Your task to perform on an android device: Open Google Drive app and Share Mountain View.jpg file to dbwscratch.test.id10@gmail.com
Image 0: 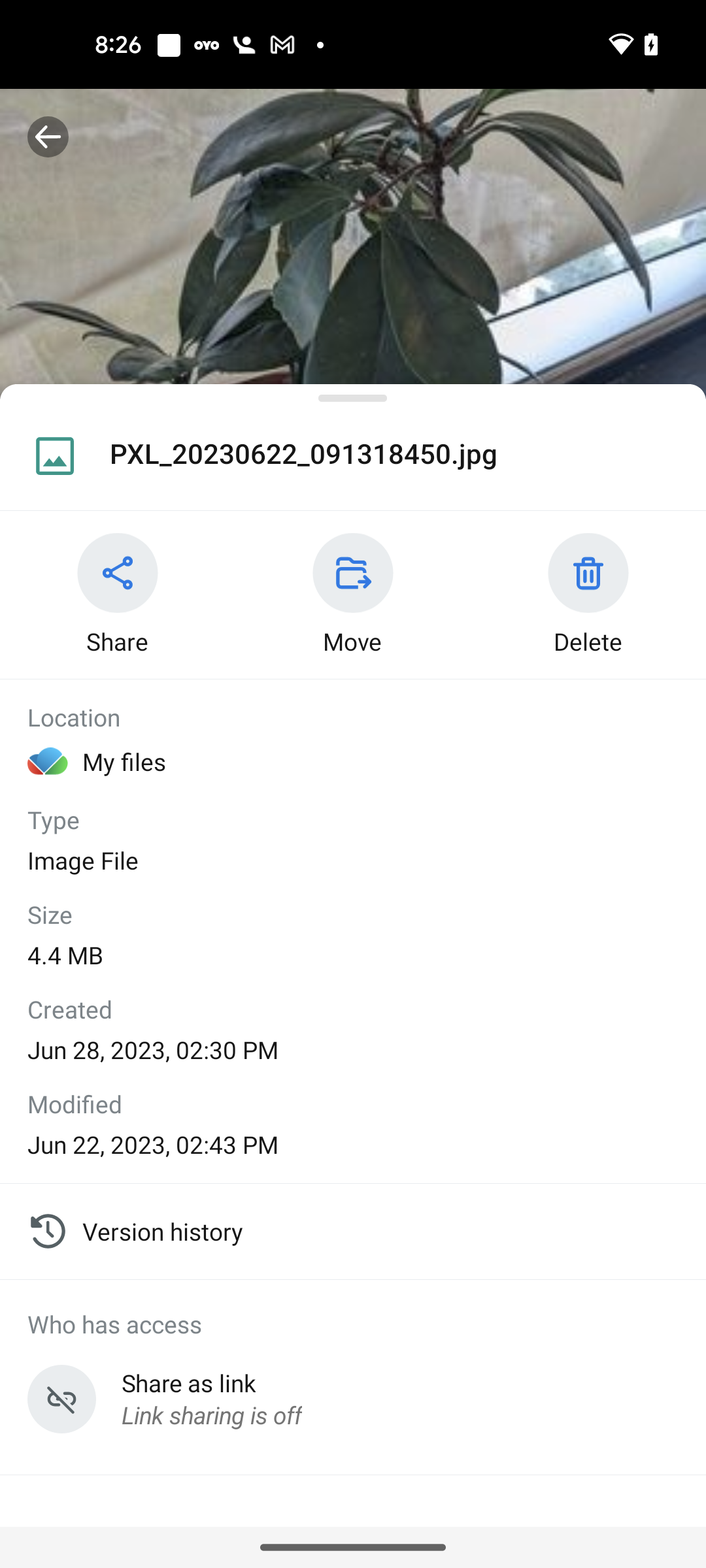
Open Google Drive app
Step 0: open app "Drive"
Image 2: 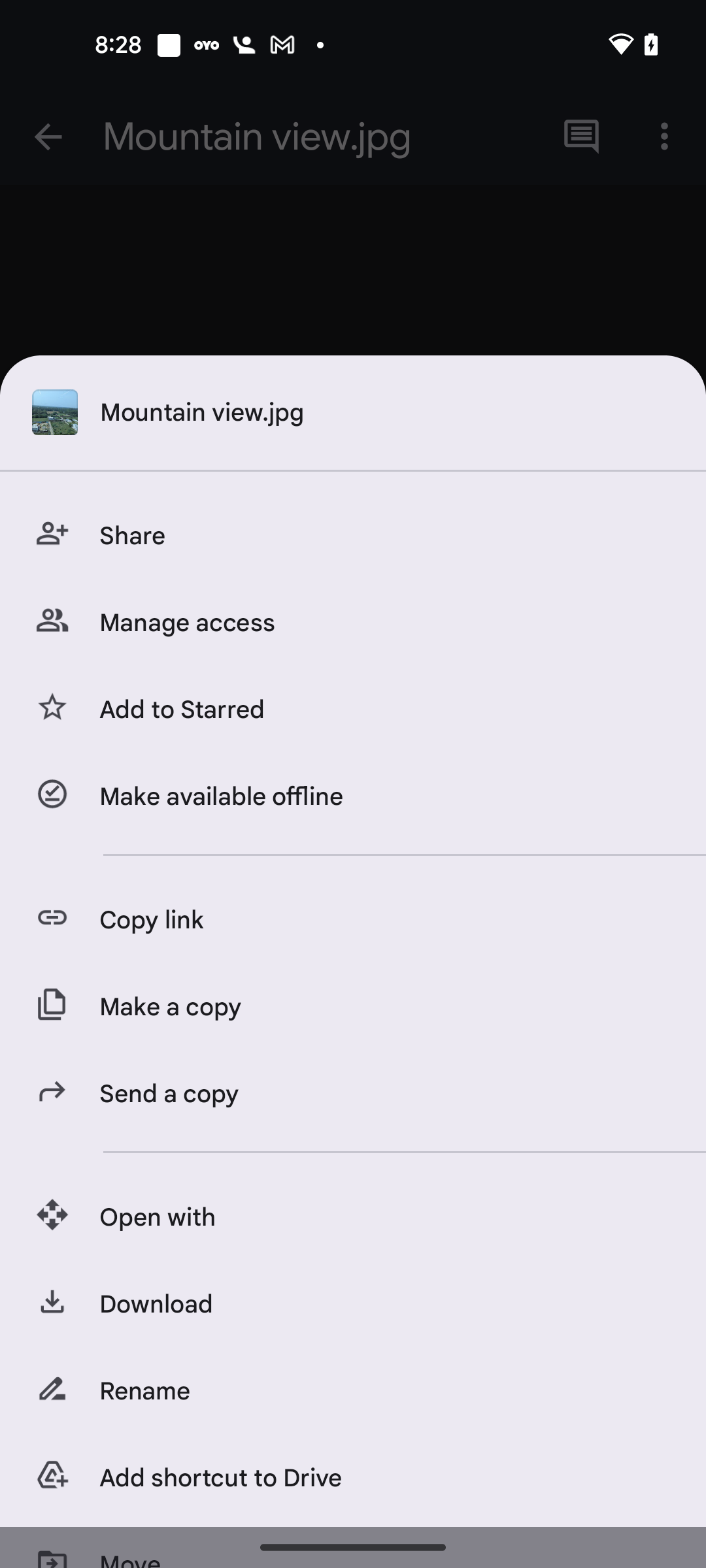
Click on the share option
Step 2: click (382, 536)
Image 3: 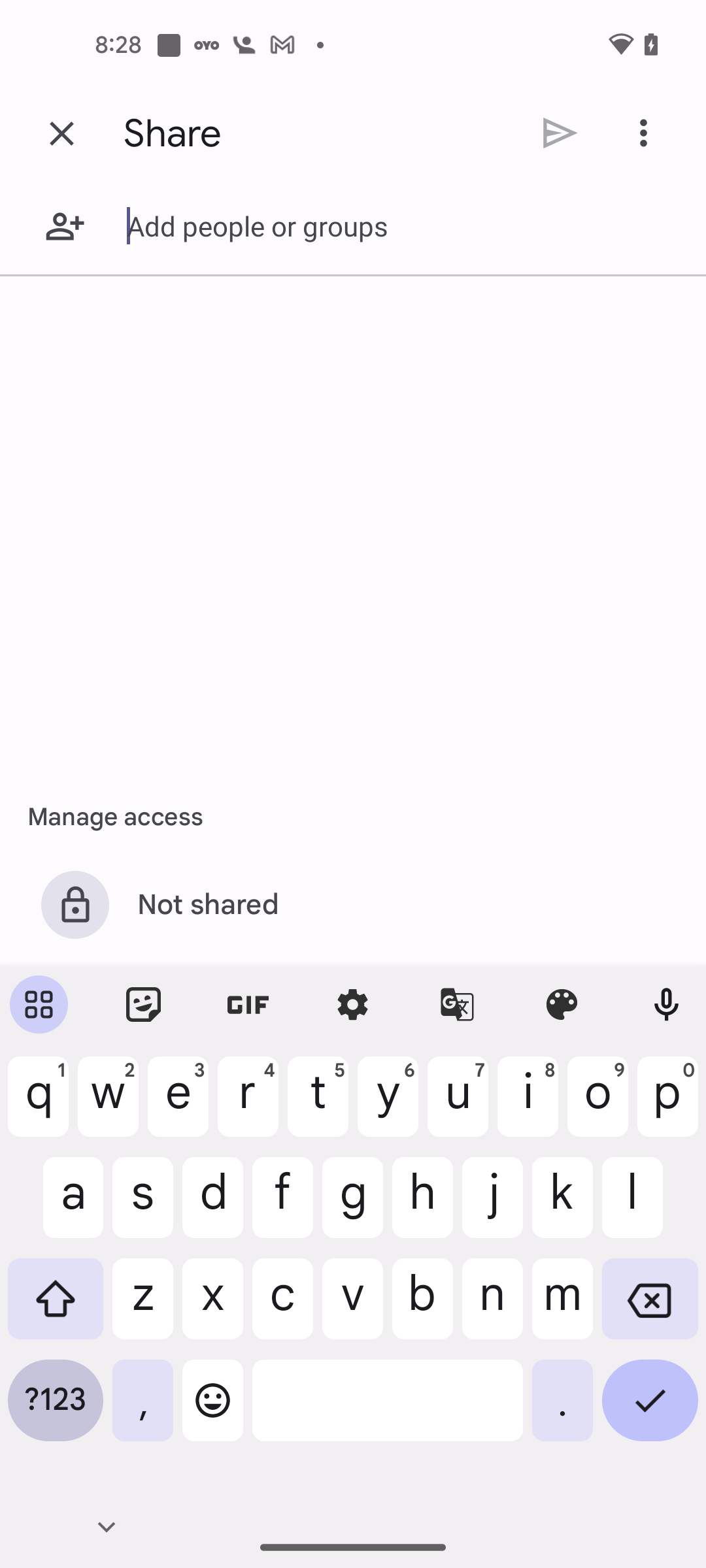
Enter the email id dbwscratch.test.id10@gmail.com
Step 3: type "dbwscratch.test.id10@gmail.com"
Image 4: 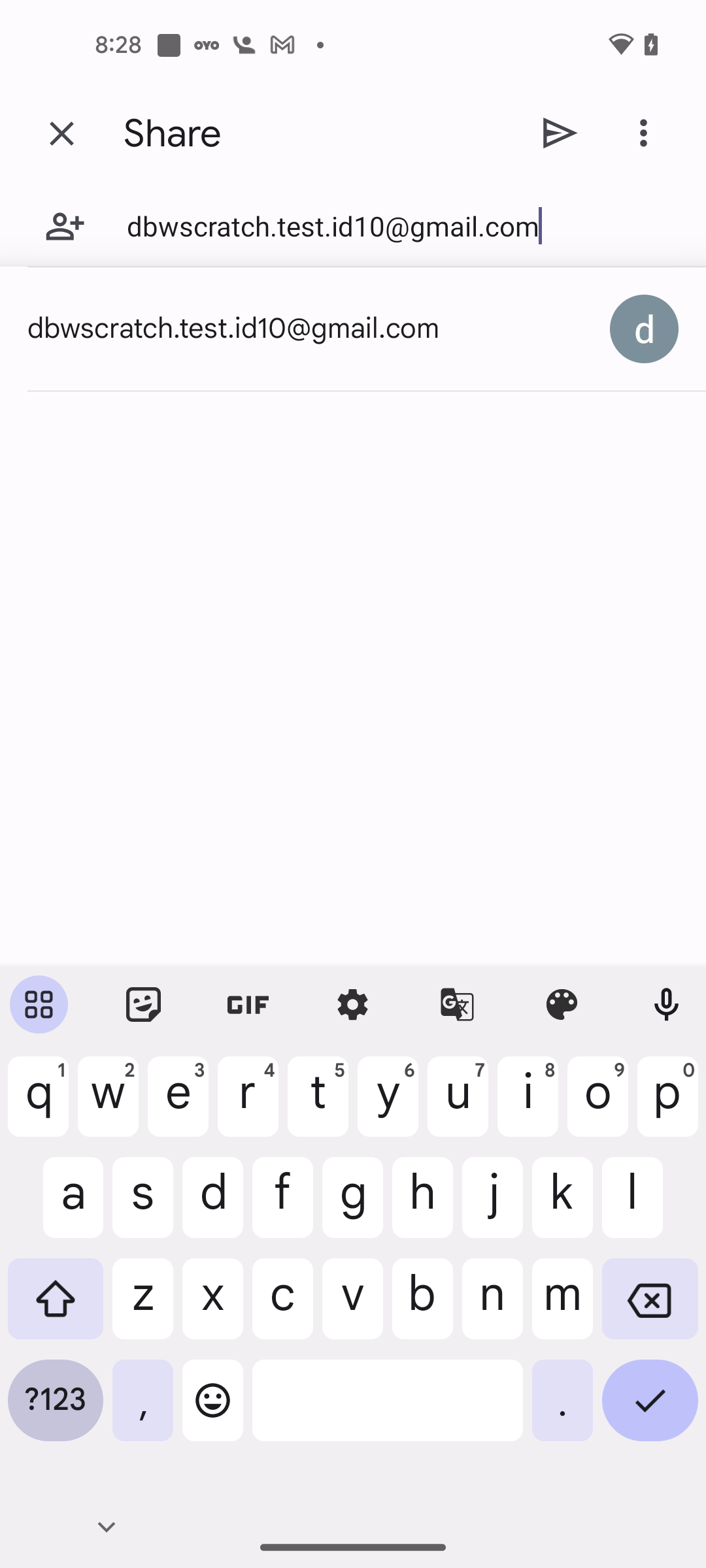
Click on the dbwscratch.test.id10@gmail.com email id suggestion
Step 4: click (308, 329)
Image 5: 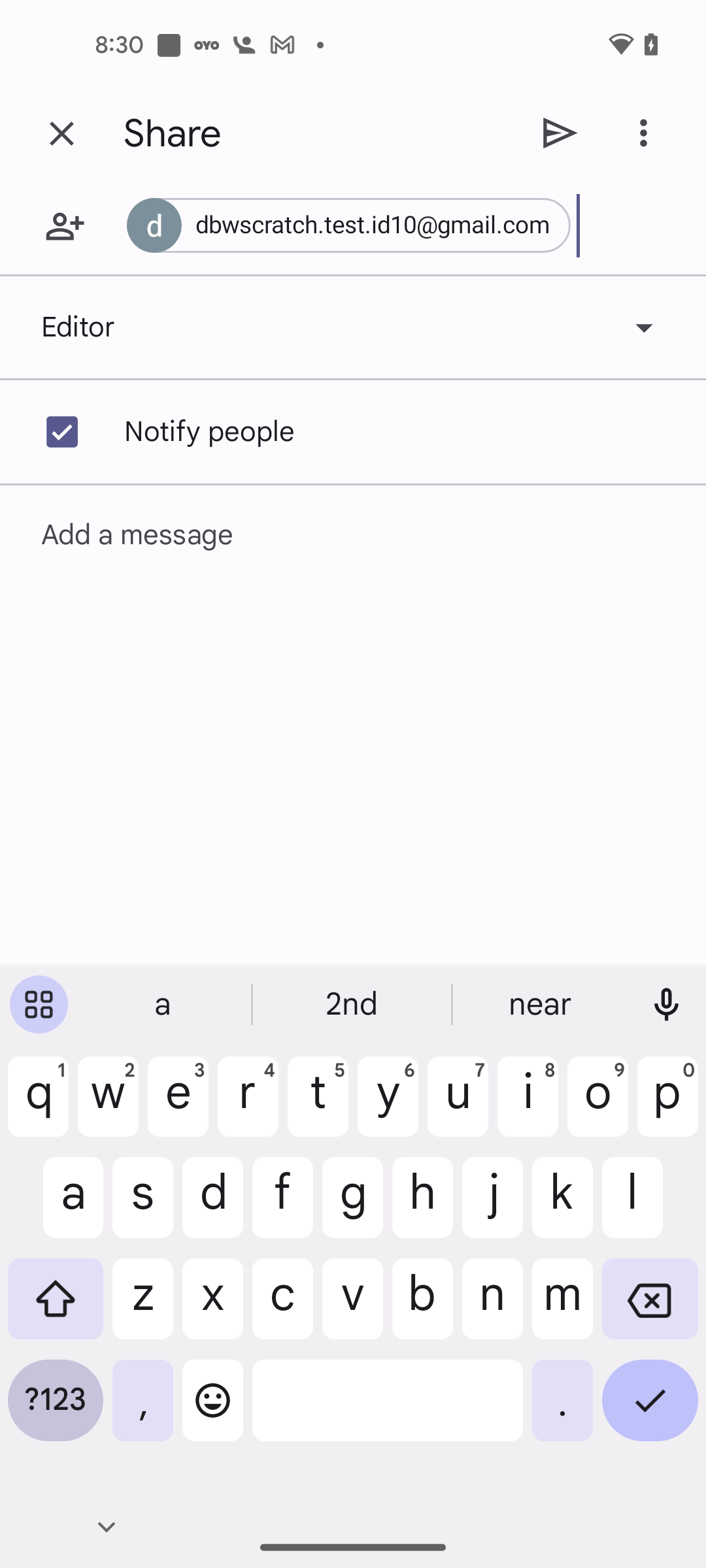
Click on the send icon at the top of the screen
Step 5: click (560, 133)
Image 6: 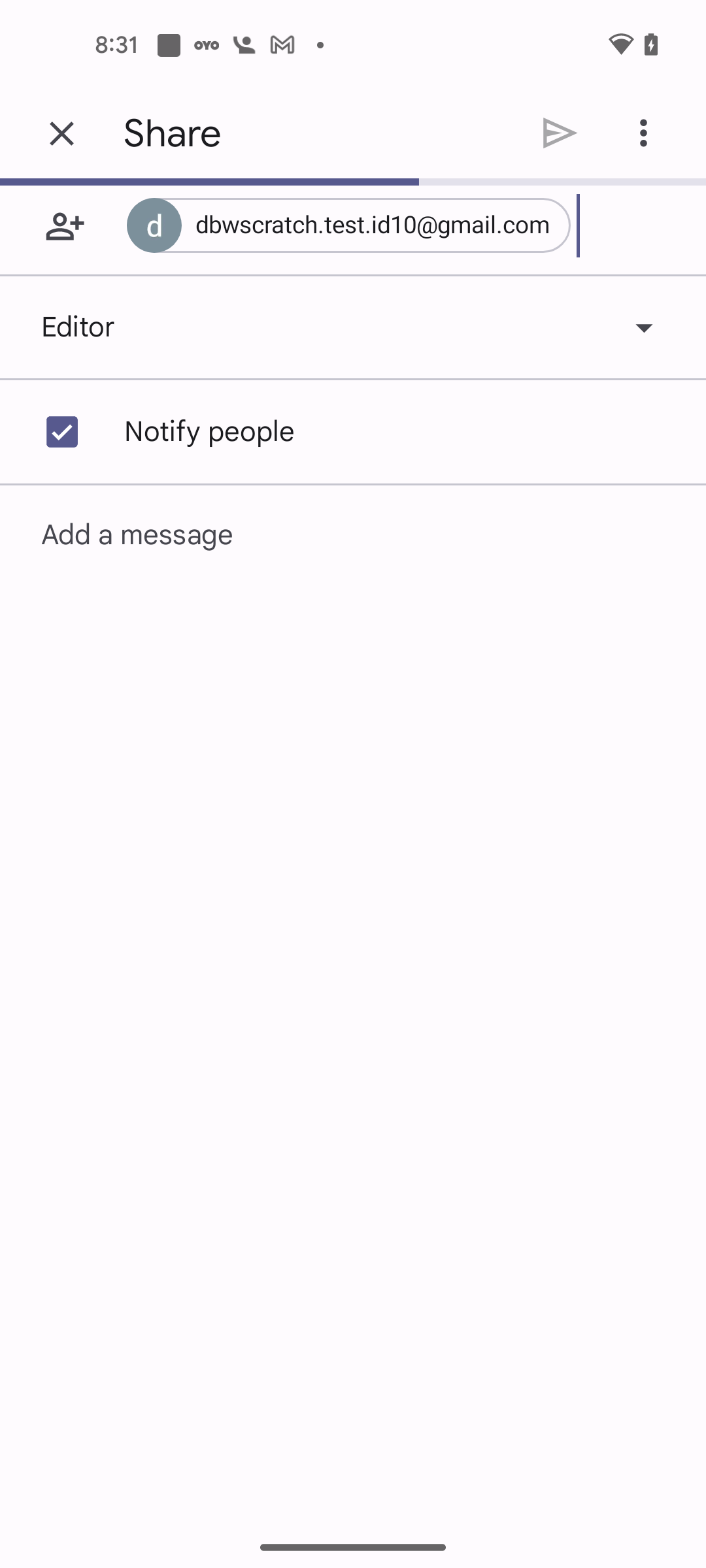
Click on the send icon at the top of the screen
Step 6: wait